Your task to perform on an android device: Use the Trainline app to view the specifics of the train's arrival between 7:06 and 7:39 p.m.
Image 0: 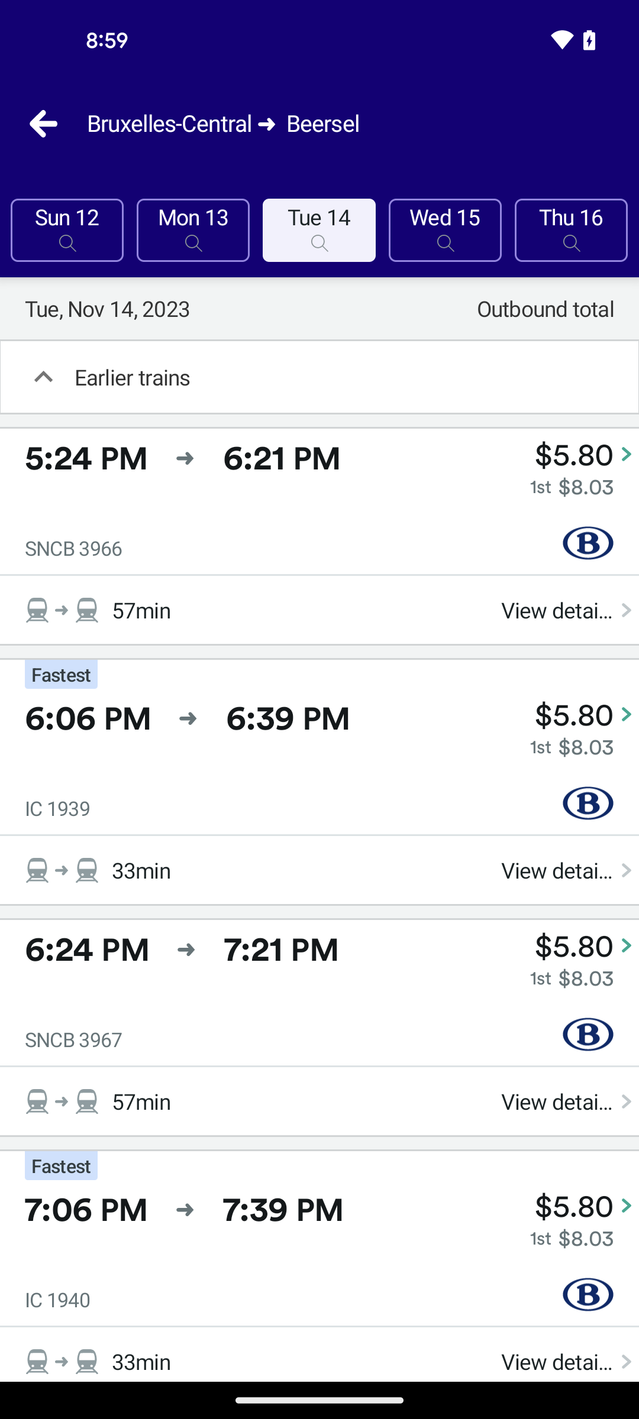
Tap on the 7:06 PM to 7:39 PM
Step 0: click (319, 1238)
Image 1: 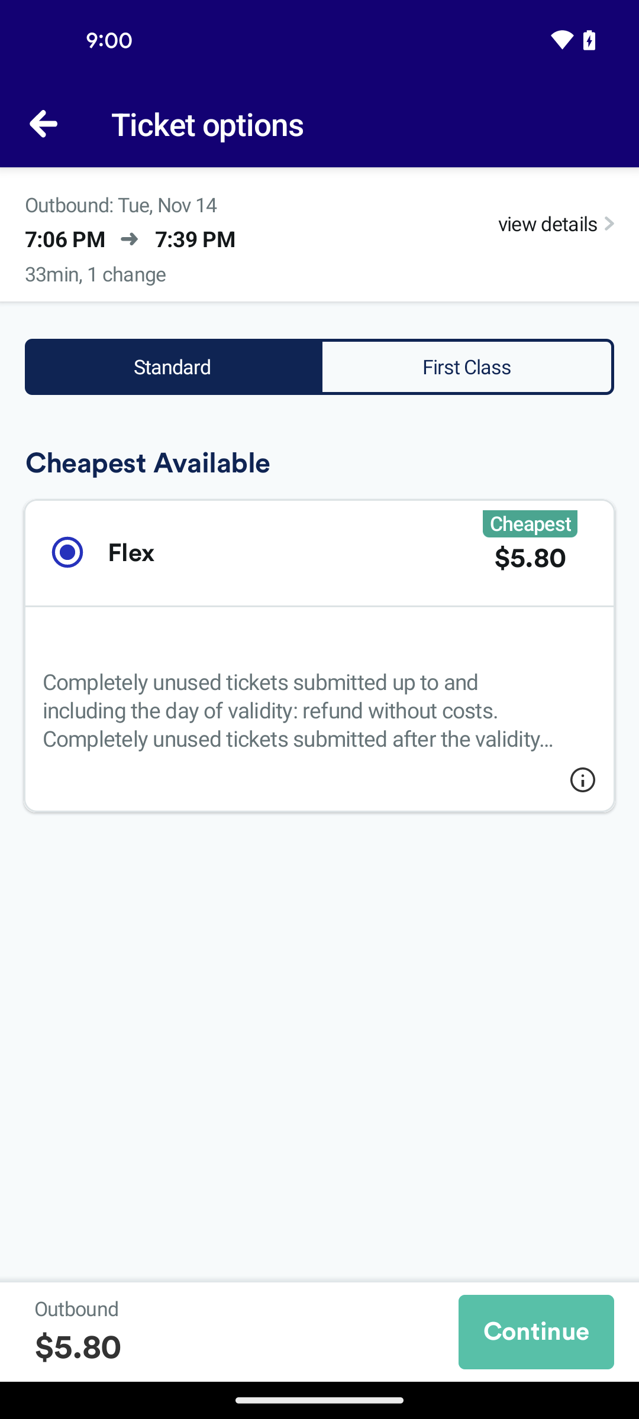
Tap on the view details option
Step 1: click (548, 223)